Your task to perform on an android device: Compare the price of plain ivory tiles and Tropido tiles for my more clarity and knowledge.
Image 0: 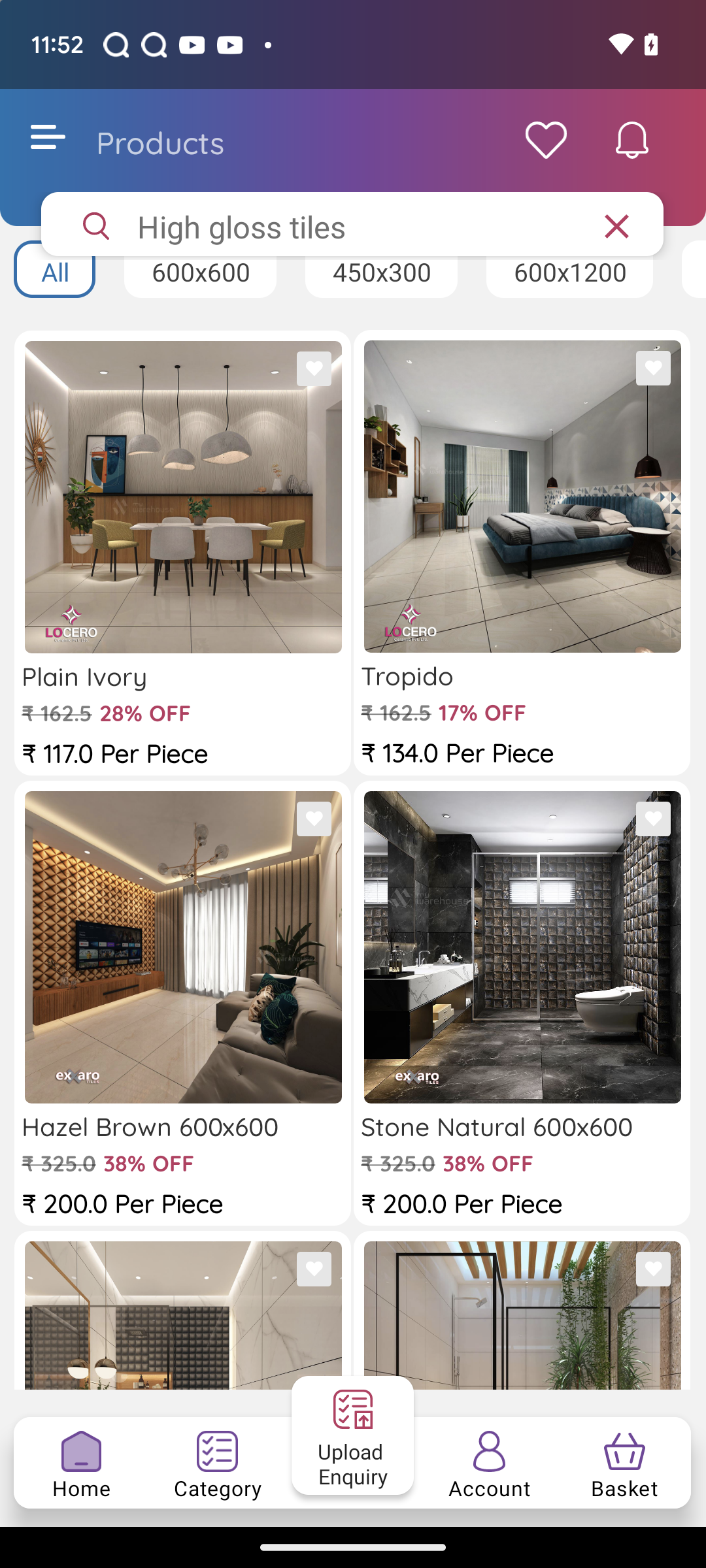
Click on Plain ivory tiles
Step 0: click (182, 497)
Image 1: 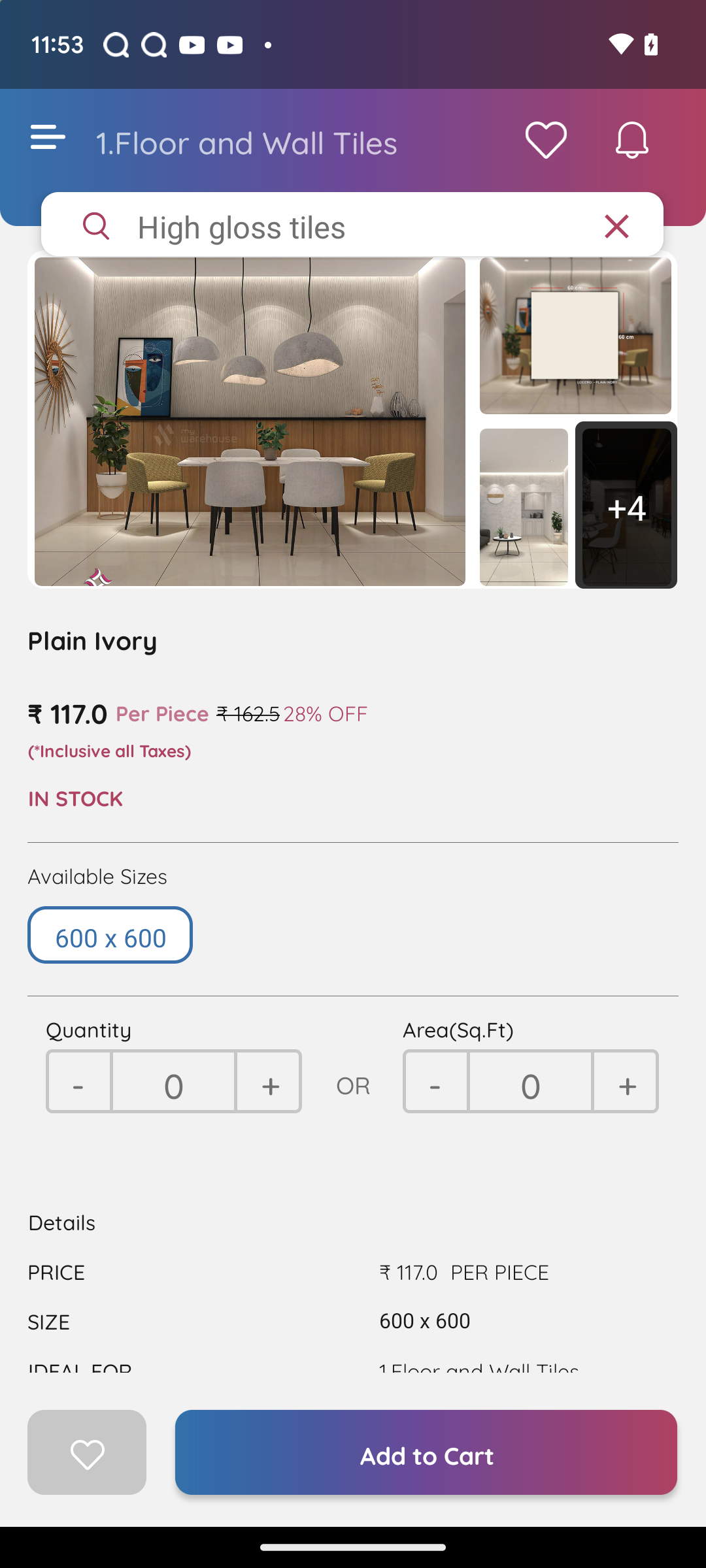
Go back to the previous page
Step 1: press back button
Image 2: 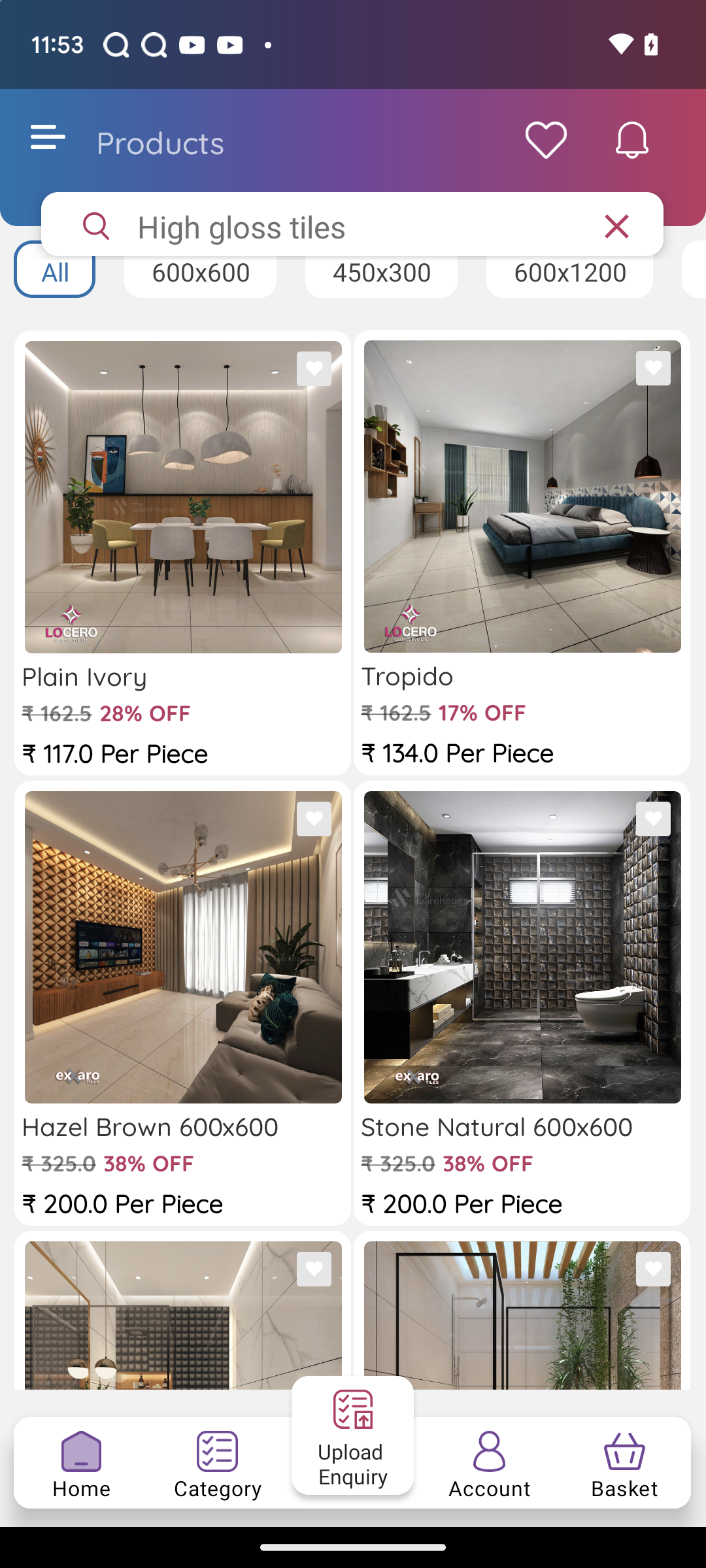
Click on the tropido tiles
Step 2: click (522, 496)